Your task to perform on an android device: I have come to visit Rome (Italy) with my family, and on October 22, we will visit Canzonetti Arte, so search for trains on the CityMapper app.
Image 0: 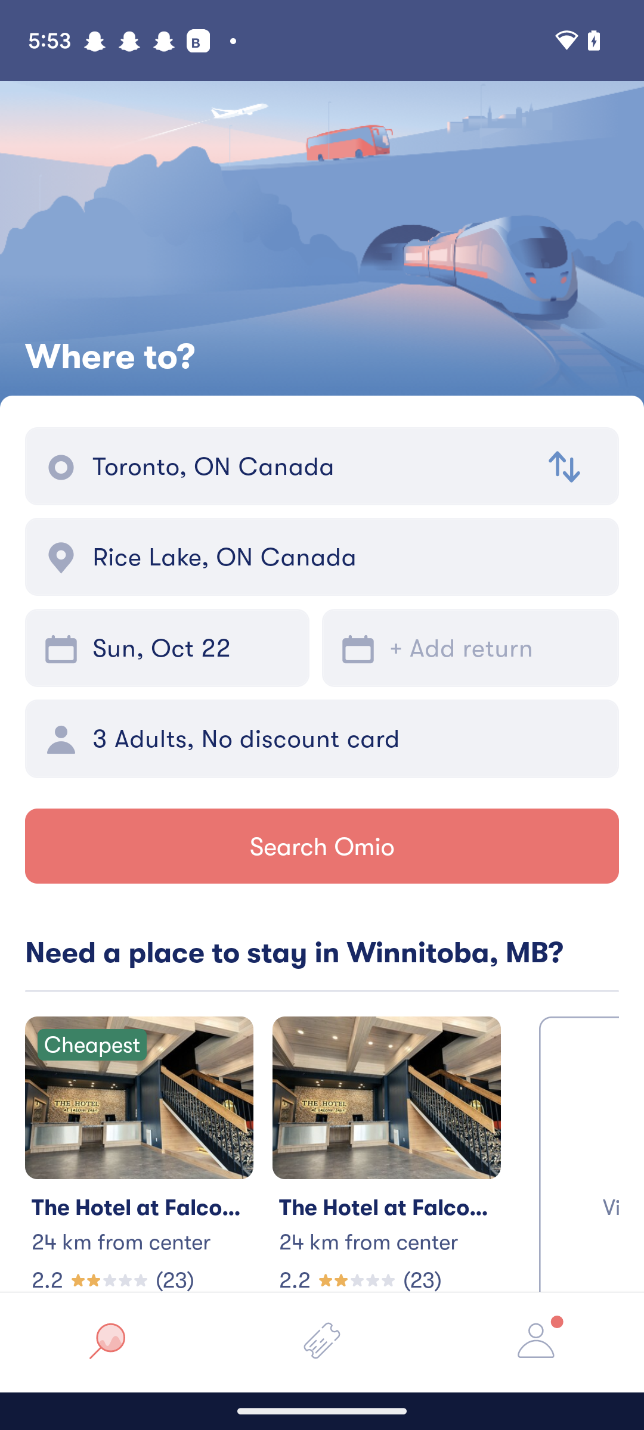
Open the CityMapper app.
Step 0: open app "Citymapper"
Image 1: 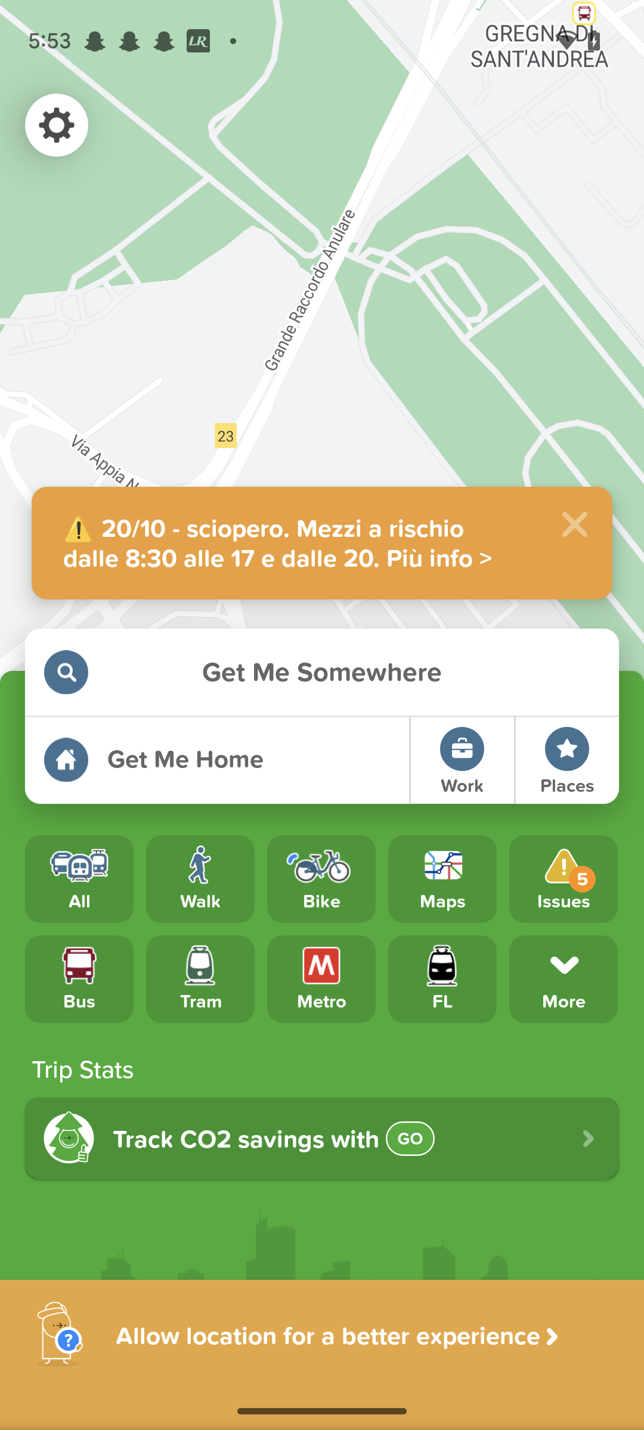
Click on the text "Get Me Somewhere.
Step 1: click (321, 672)
Image 2: 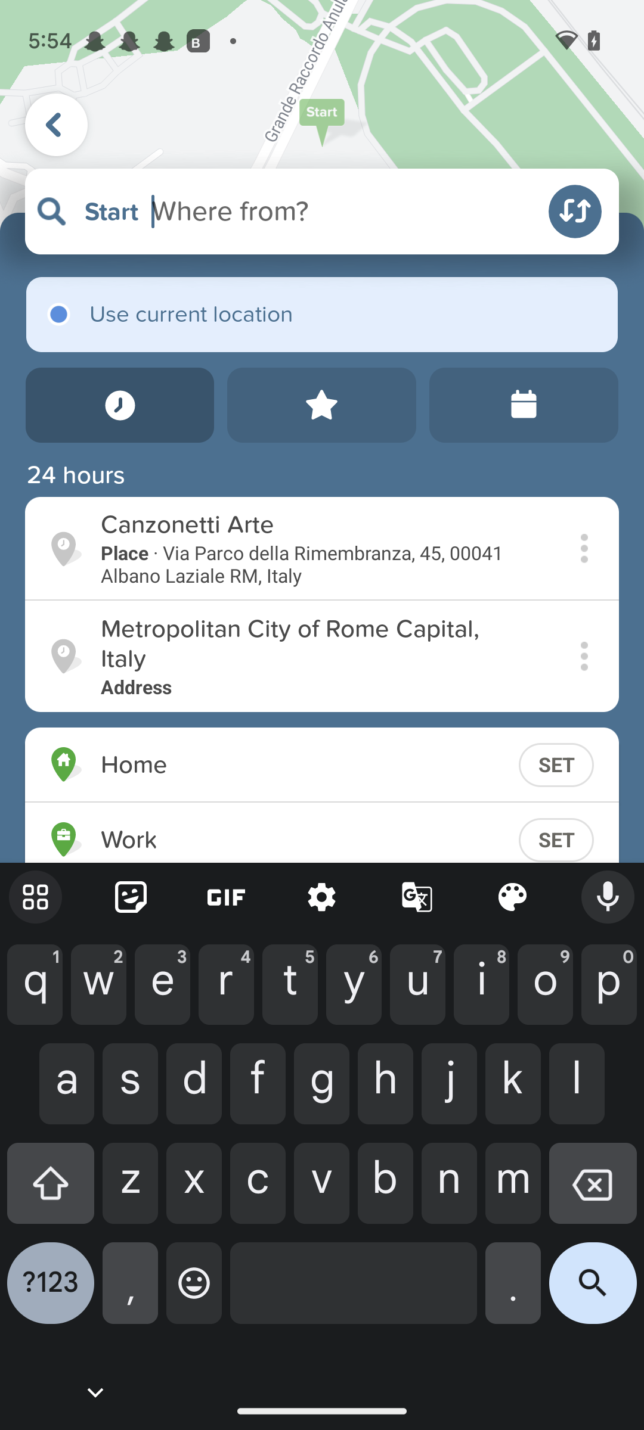
Type "Rome" in the search box.
Step 2: type "Rome"
Image 3: 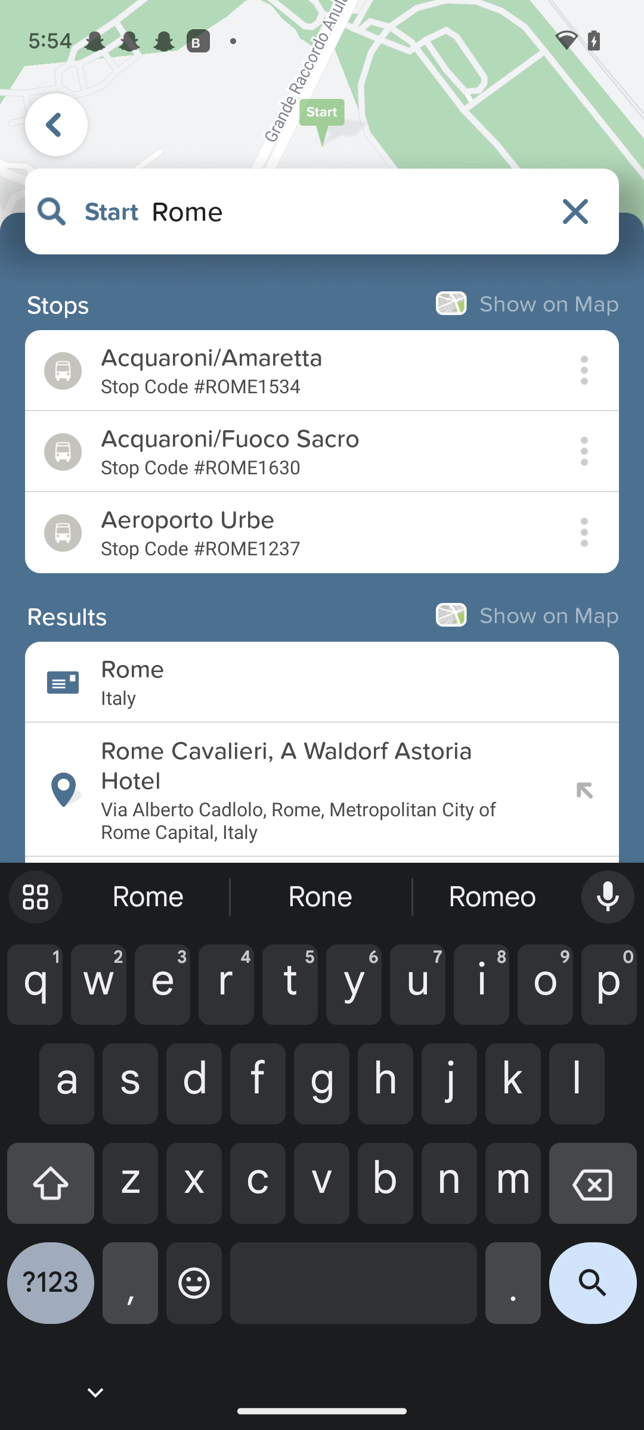
Click on the first result, "Rome".
Step 3: click (347, 669)
Image 4: 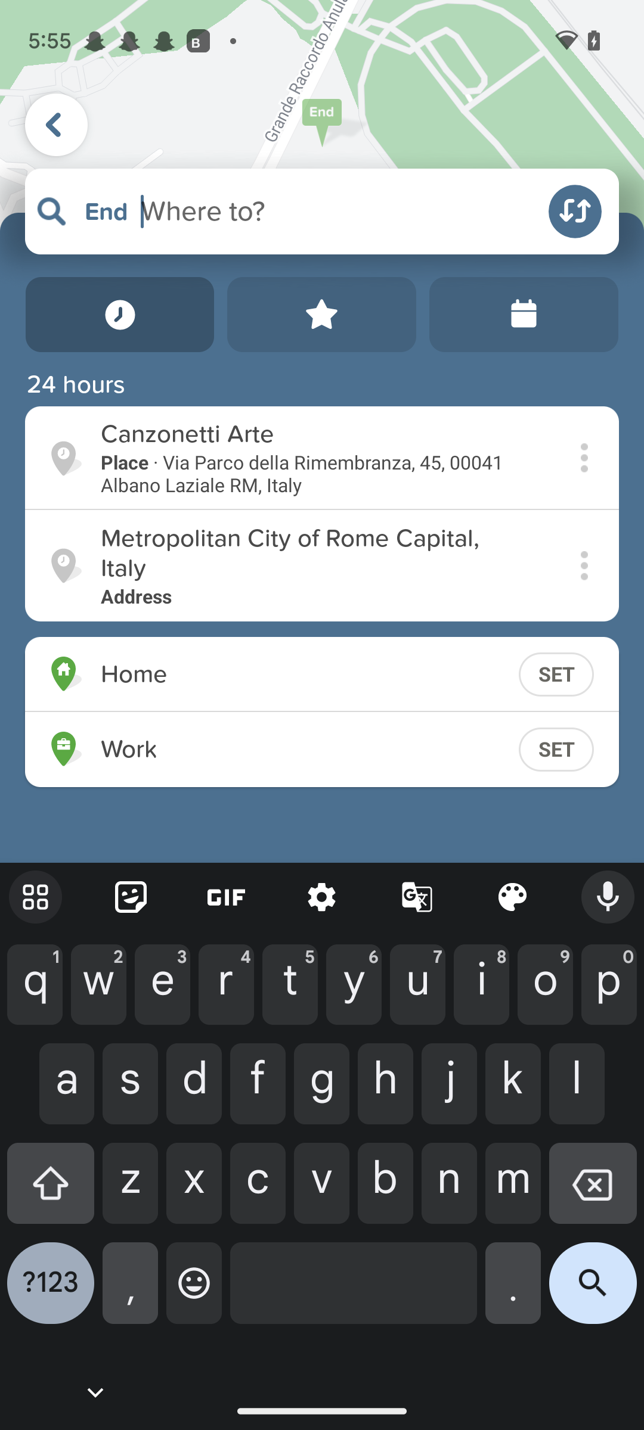
Type "Canzonetti Arte" in the search box.
Step 4: type "Canzonetti Arte"
Image 5: 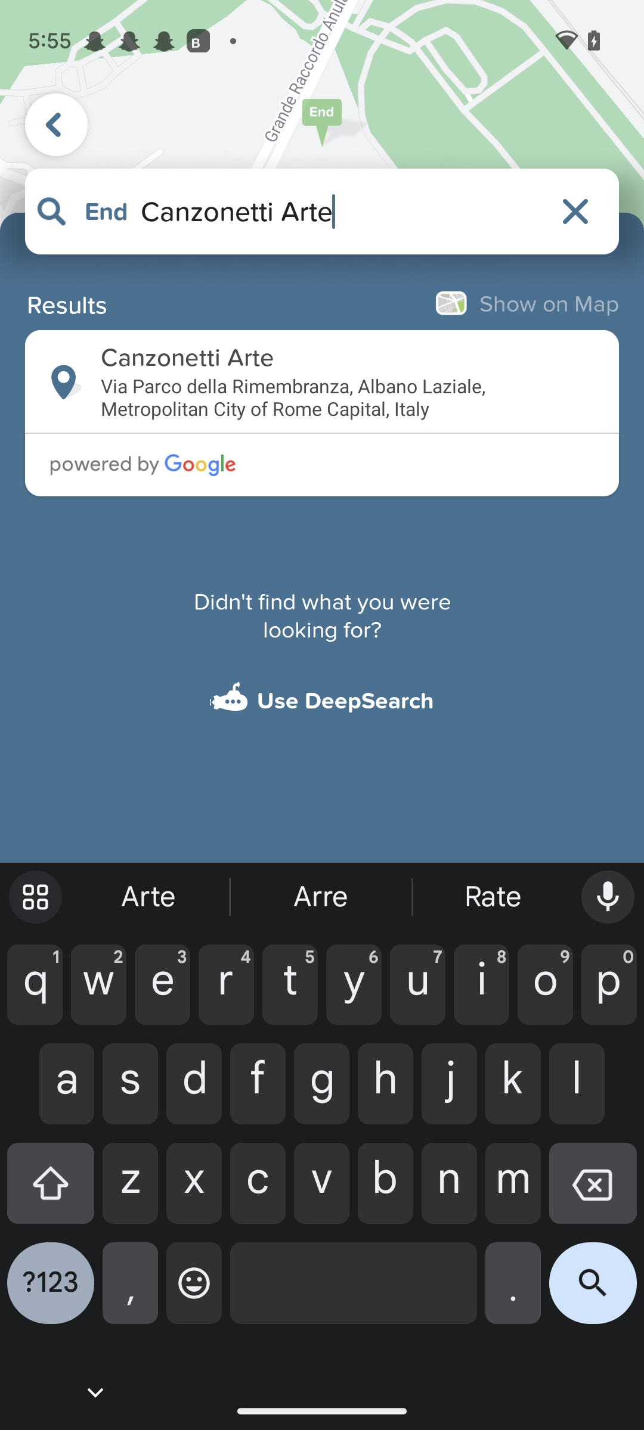
Click on the given result.
Step 5: click (347, 357)
Image 6: 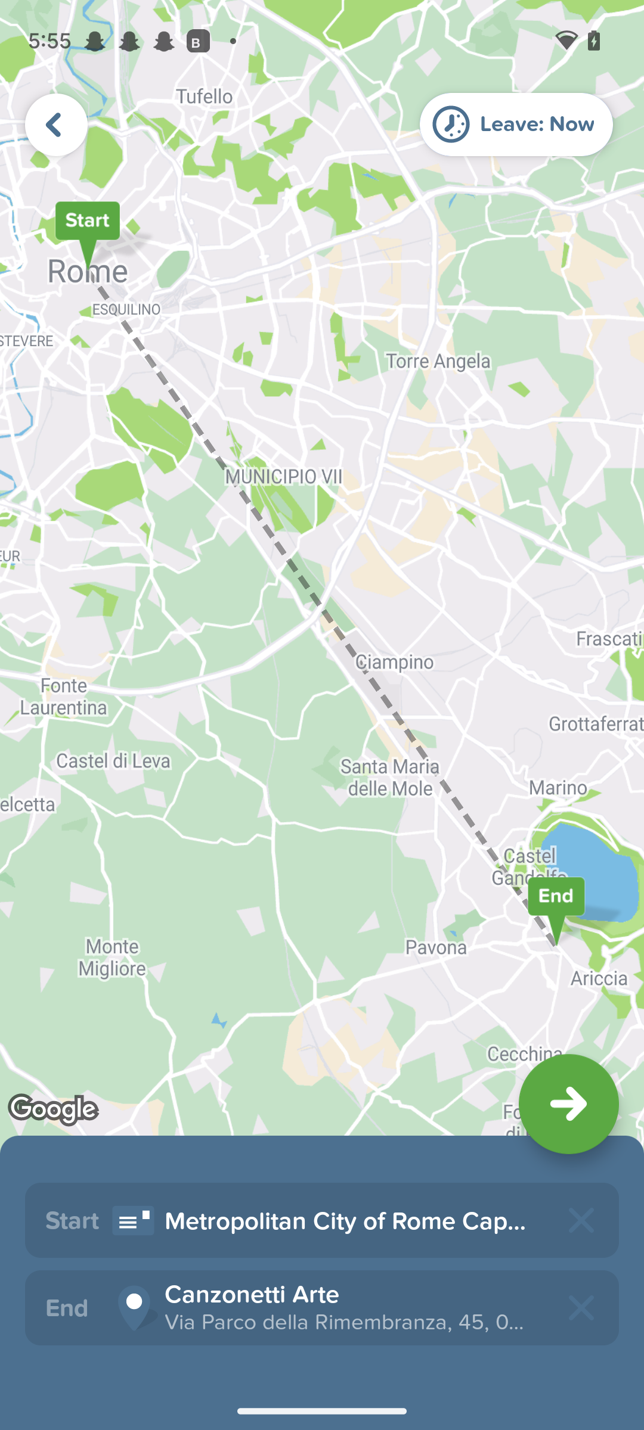
Click on the Go Ahead icon.
Step 6: click (322, 661)
Image 7: 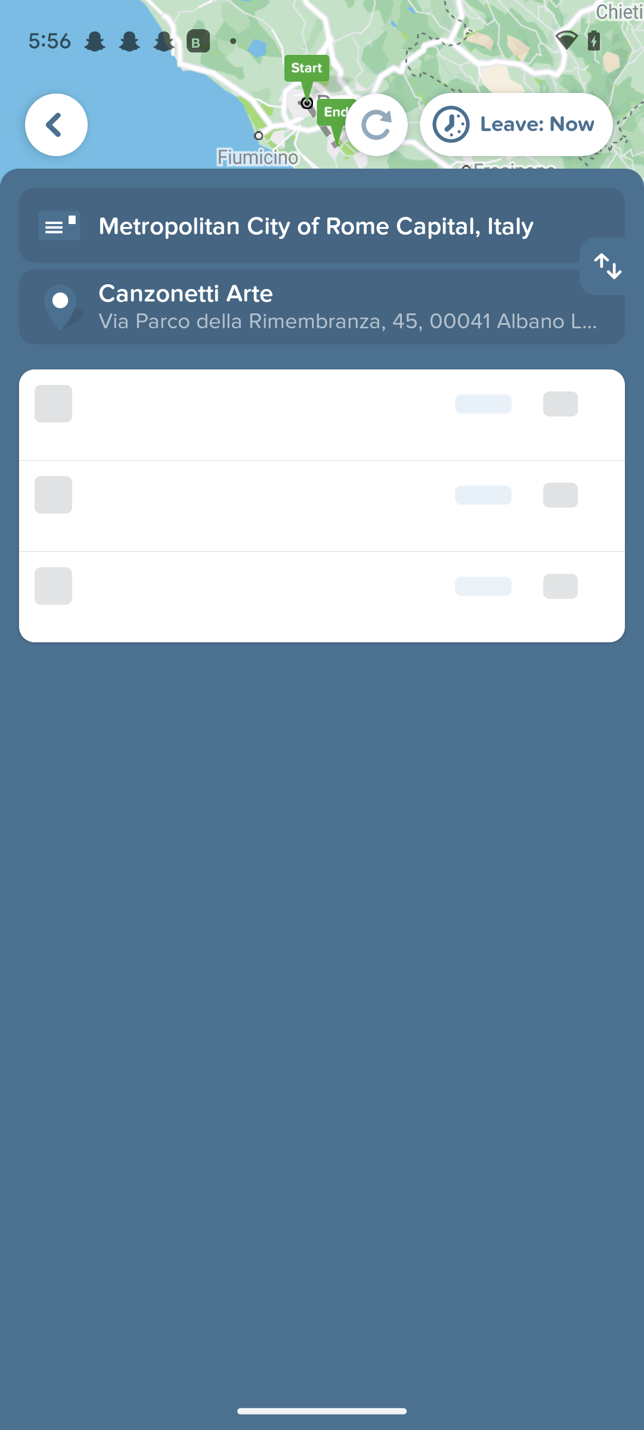
Click on the Go Ahead icon.
Step 7: wait
Image 8: 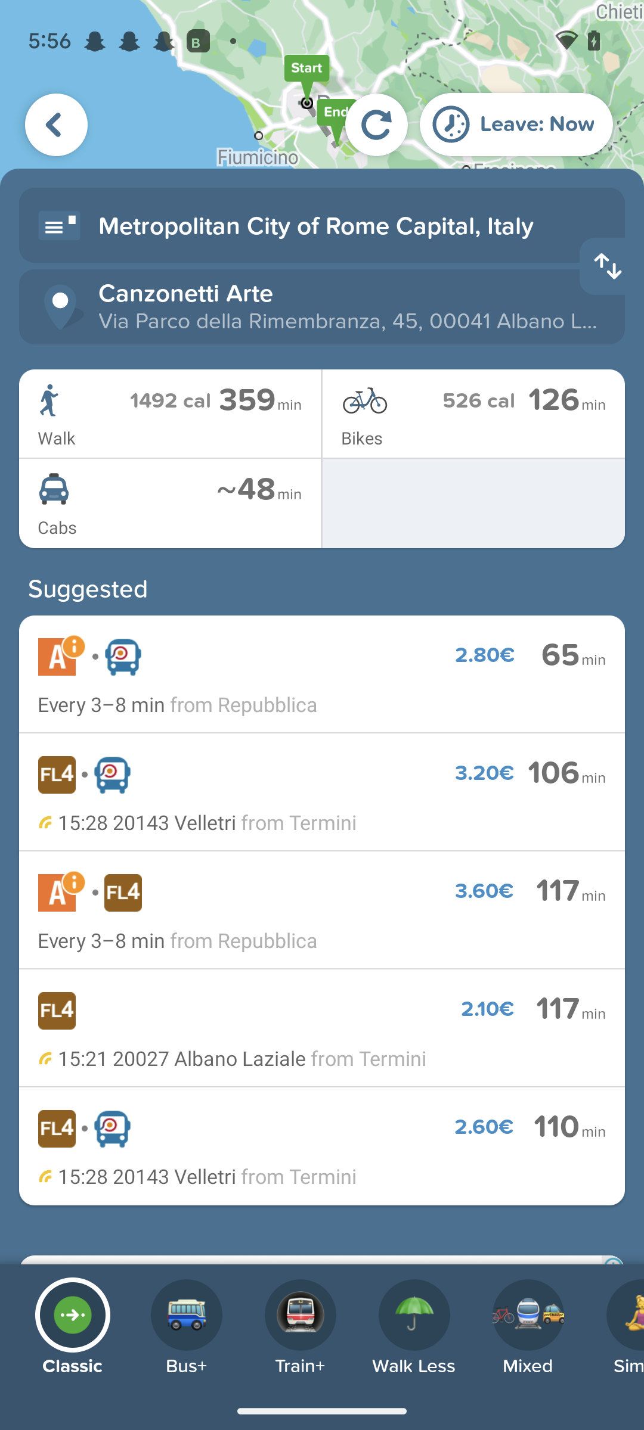
Click on the train icon at the bottom.
Step 8: click (301, 1314)
Image 9: 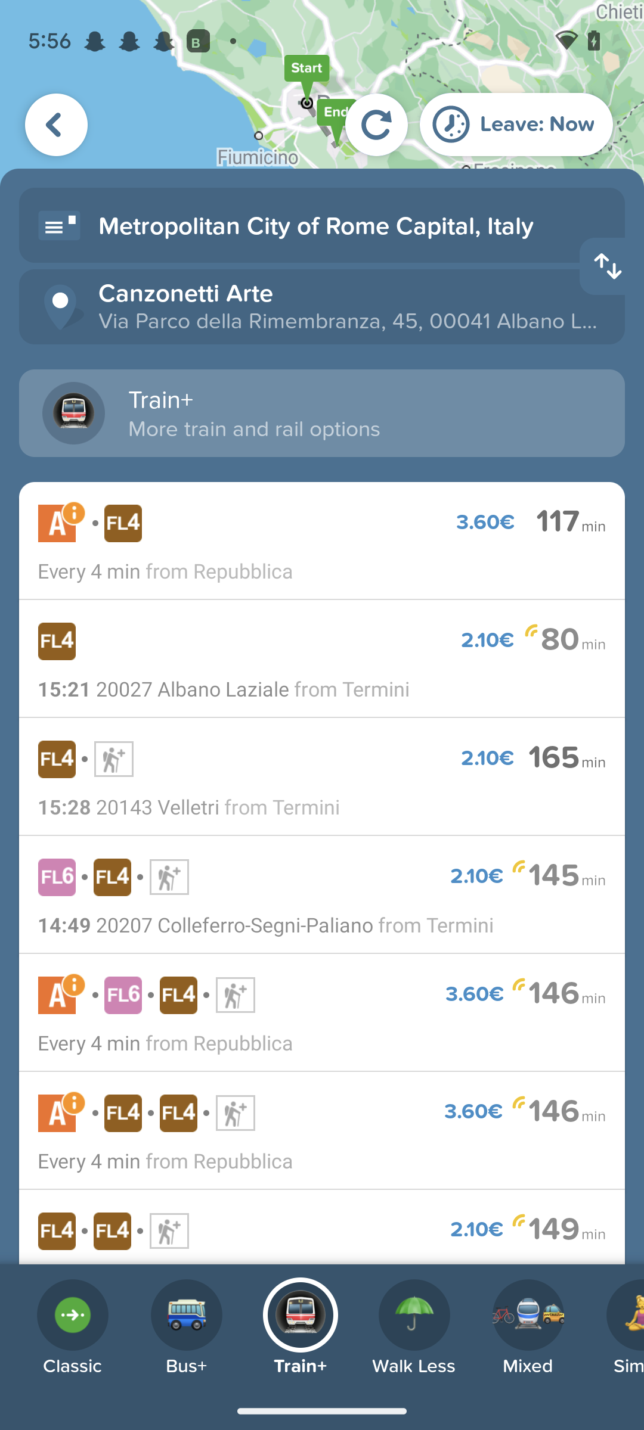
Click on the text "Leave Now.
Step 9: click (513, 124)
Image 10: 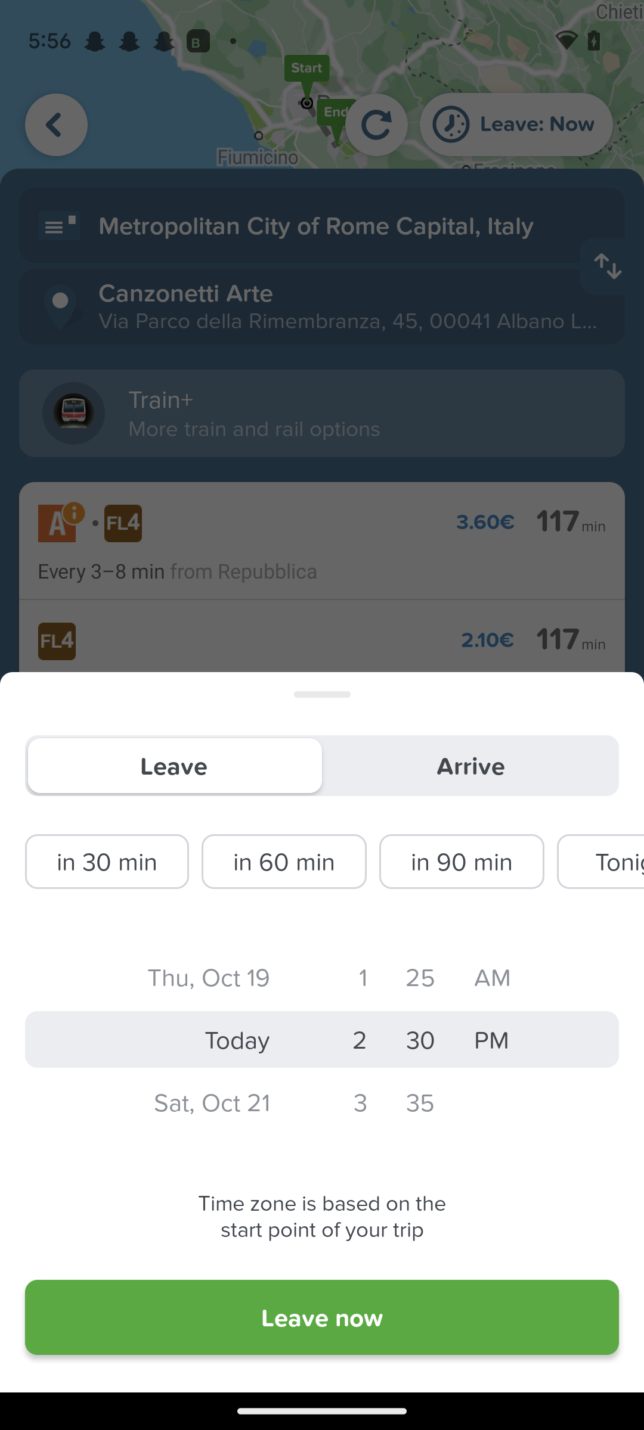
Scroll down the date bar to set the date to October 22nd.
Step 10: scroll down
Image 11: 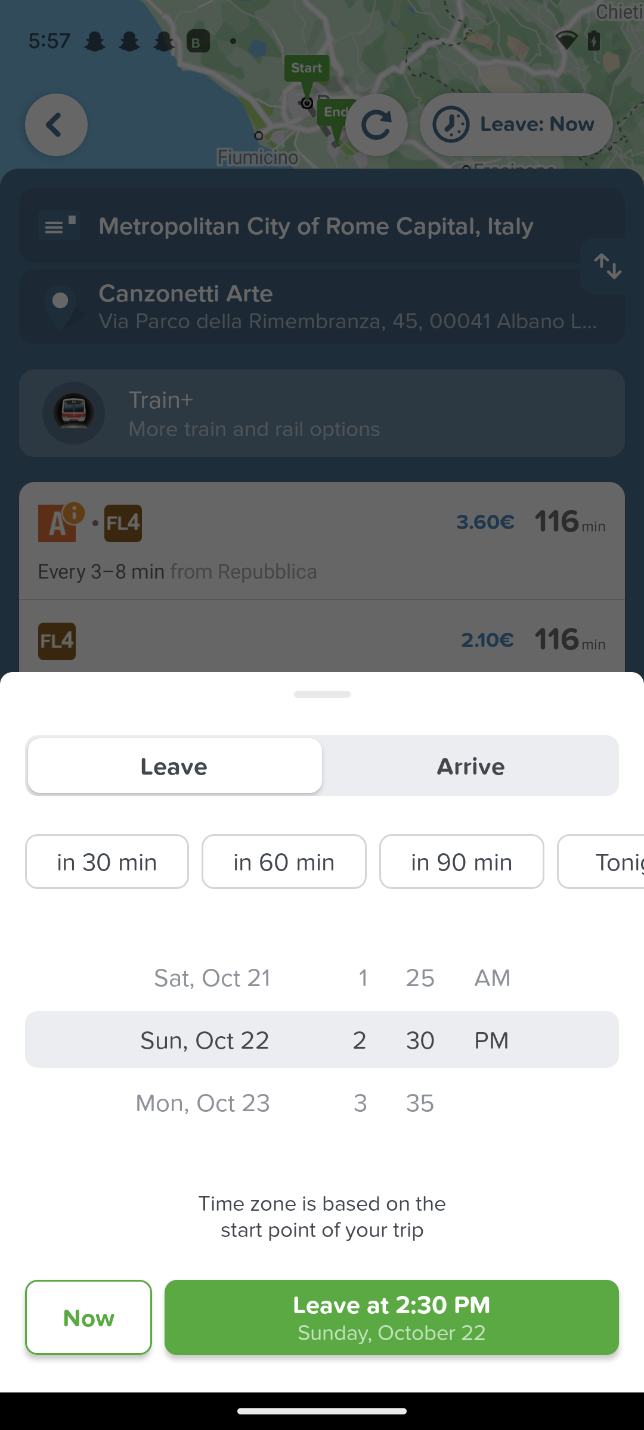
Click on the Tab "Leave"at the bottom right corner".
Step 11: click (392, 1304)